Your task to perform on an android device: My wife is also interested in knowing the recipe for sauerbraten, and she asked me to share sauerbraten meal recipe with her, so share the recipe for sauerbraten meal with my wife at clarawagner98b@gmail.com on the gmail app.
Image 0: 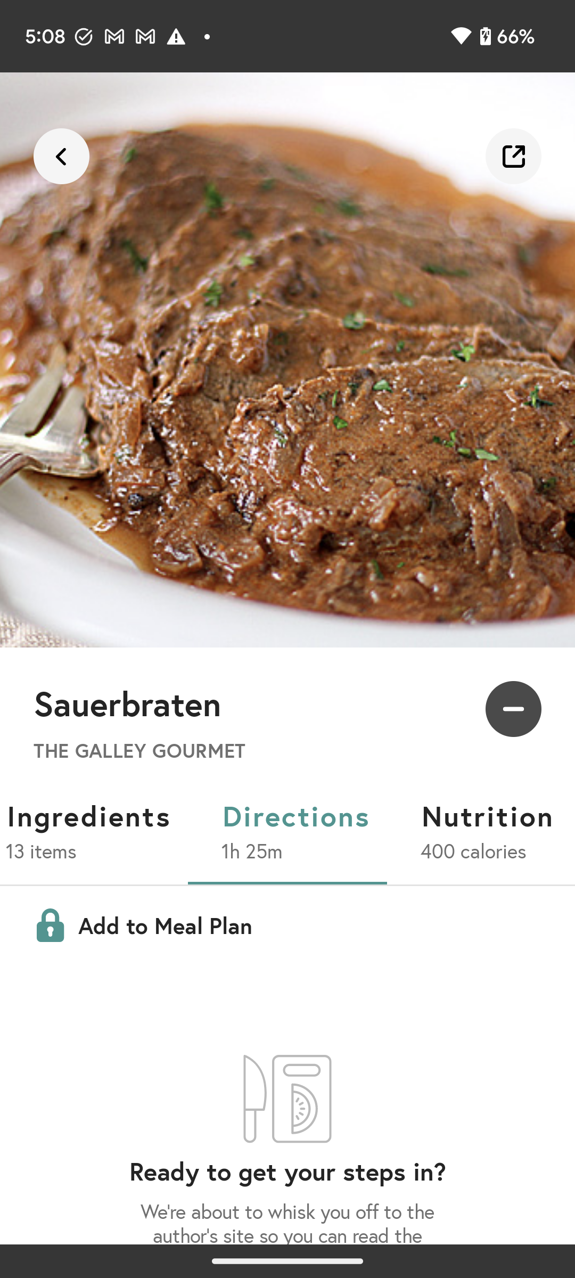
Click on the share icon at the top right corner of the screen to share this recipe with my wife.
Step 0: click (513, 156)
Image 1: 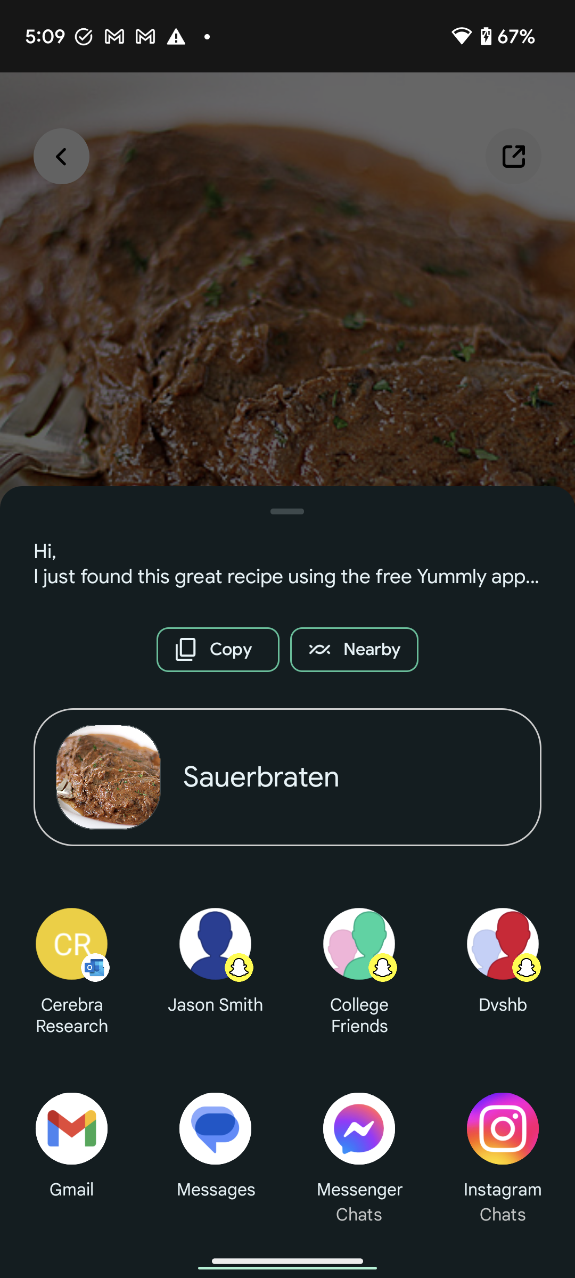
Click on the Gmail app icon to share this recipe with my wife on Gmail app.
Step 1: click (71, 1128)
Image 2: 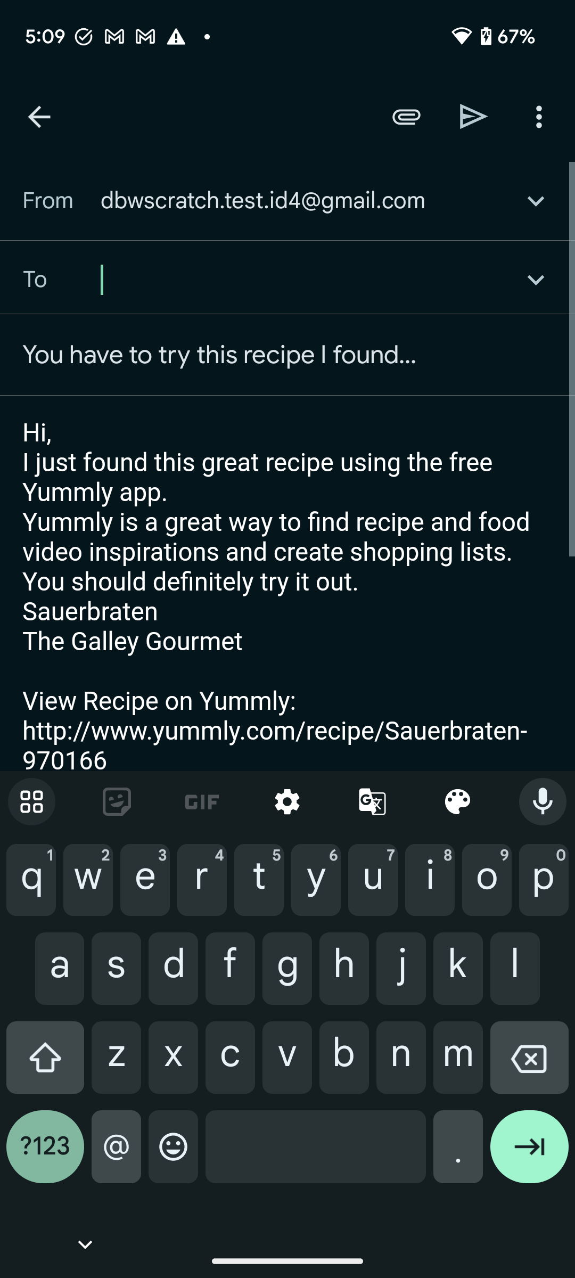
Type clarawagner98b@gmail.com in the recipient section to share this recipe this recipe with my wife.
Step 2: type "clarawagner98b@gmail.com"
Image 3: 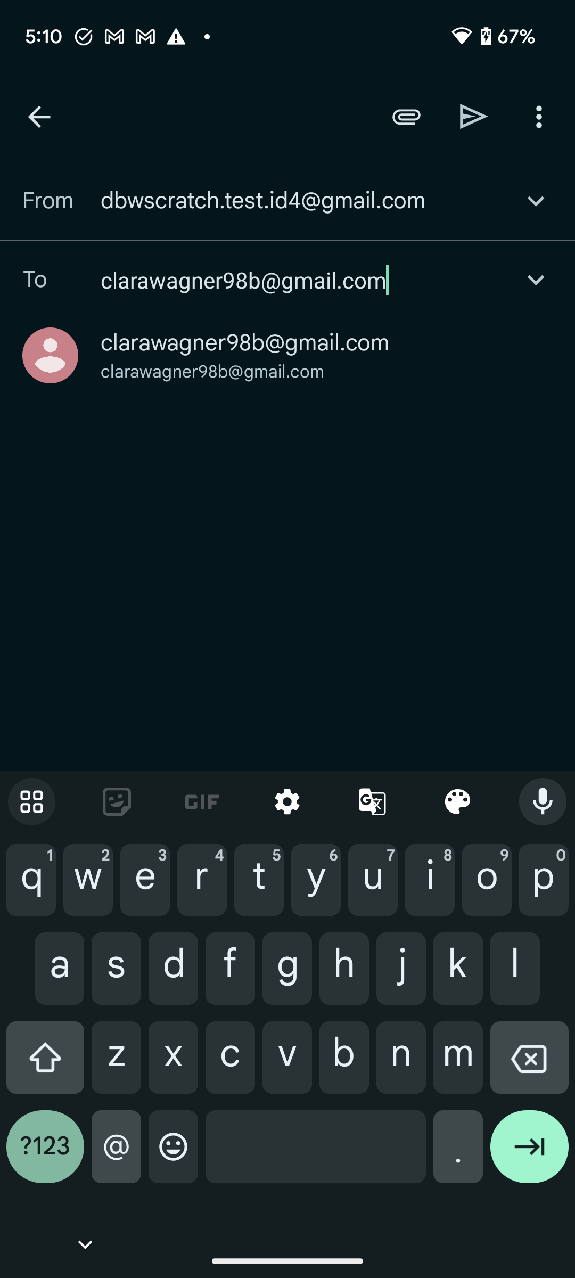
Click on the send button at the top right corner of the screen to share this recipe with my wife.
Step 3: click (474, 116)